Your task to perform on an android device: Add king ultimate fg/ag women's soccer cleats   to cart with shoe size 8 on  Puma app
Image 0: 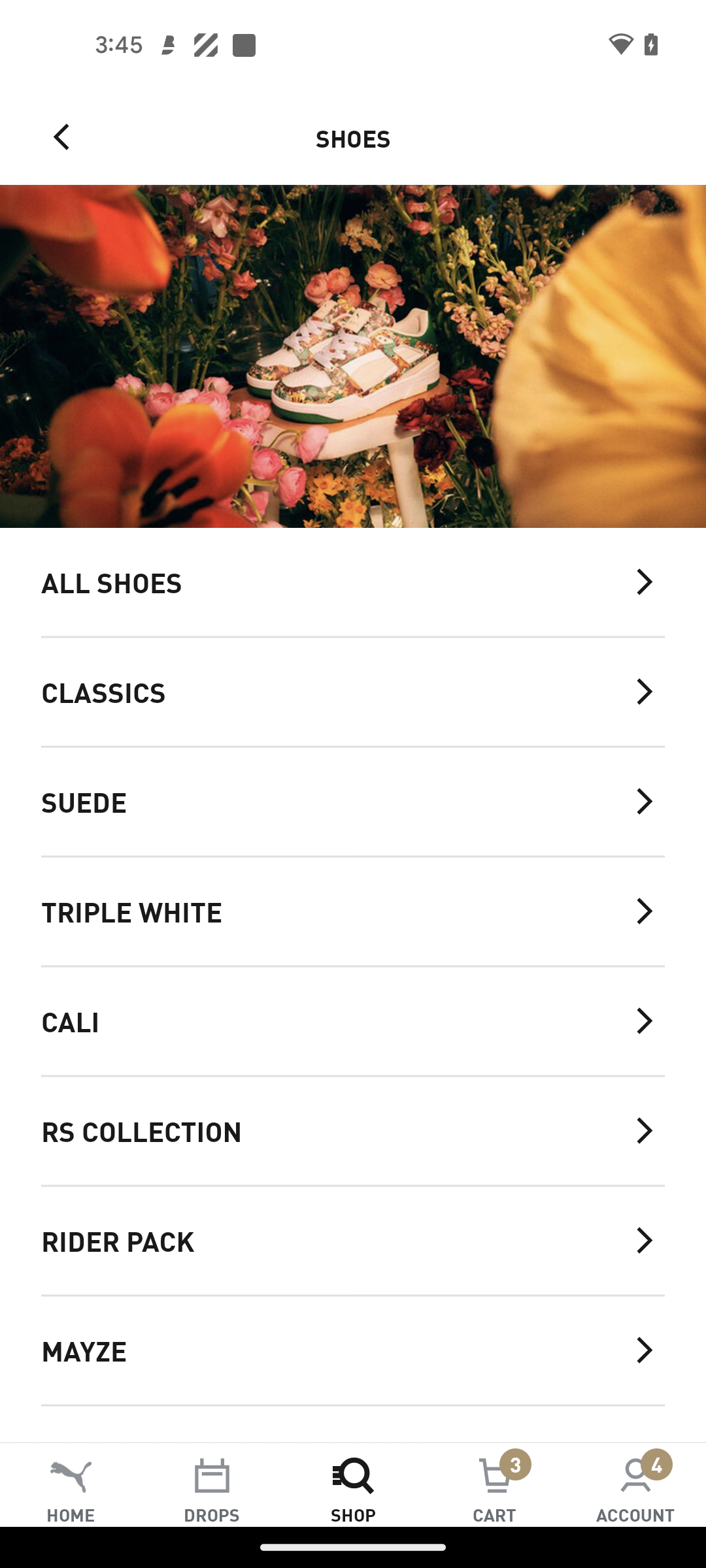
Click on the All shoes tab
Step 0: click (332, 581)
Image 1: 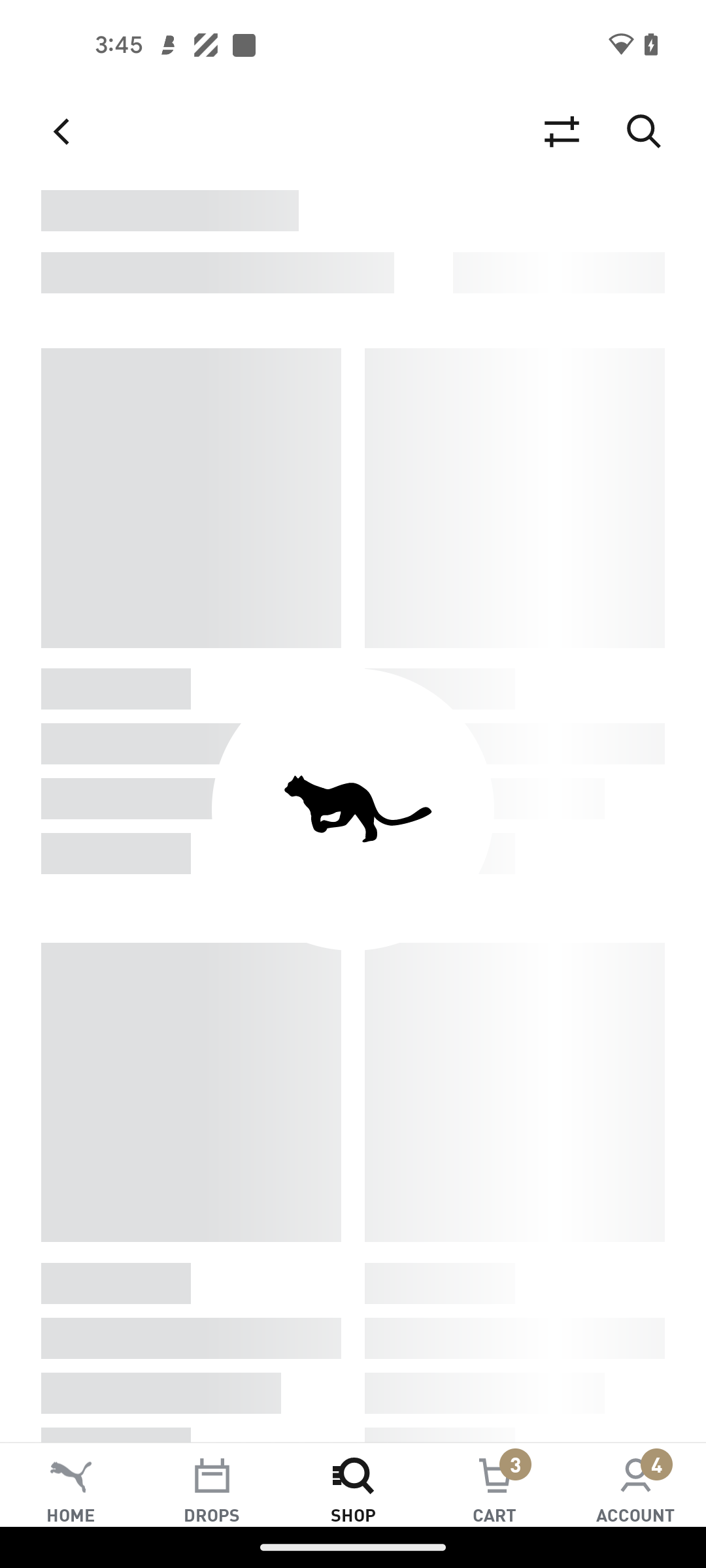
Click on the All shoes tab
Step 1: wait
Image 2: 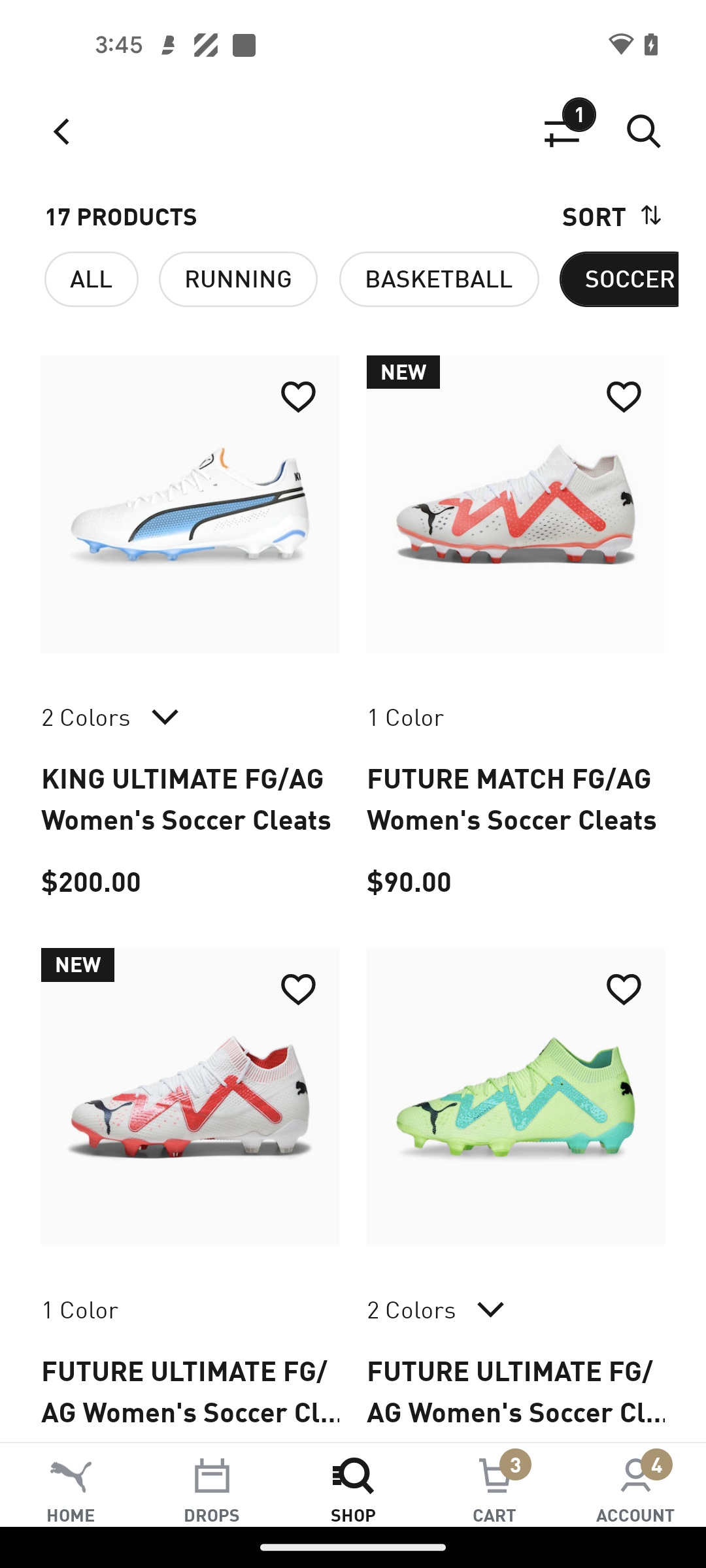
Click on the king ultimate fg/ag women's soccer cleats
Step 2: click (190, 504)
Image 3: 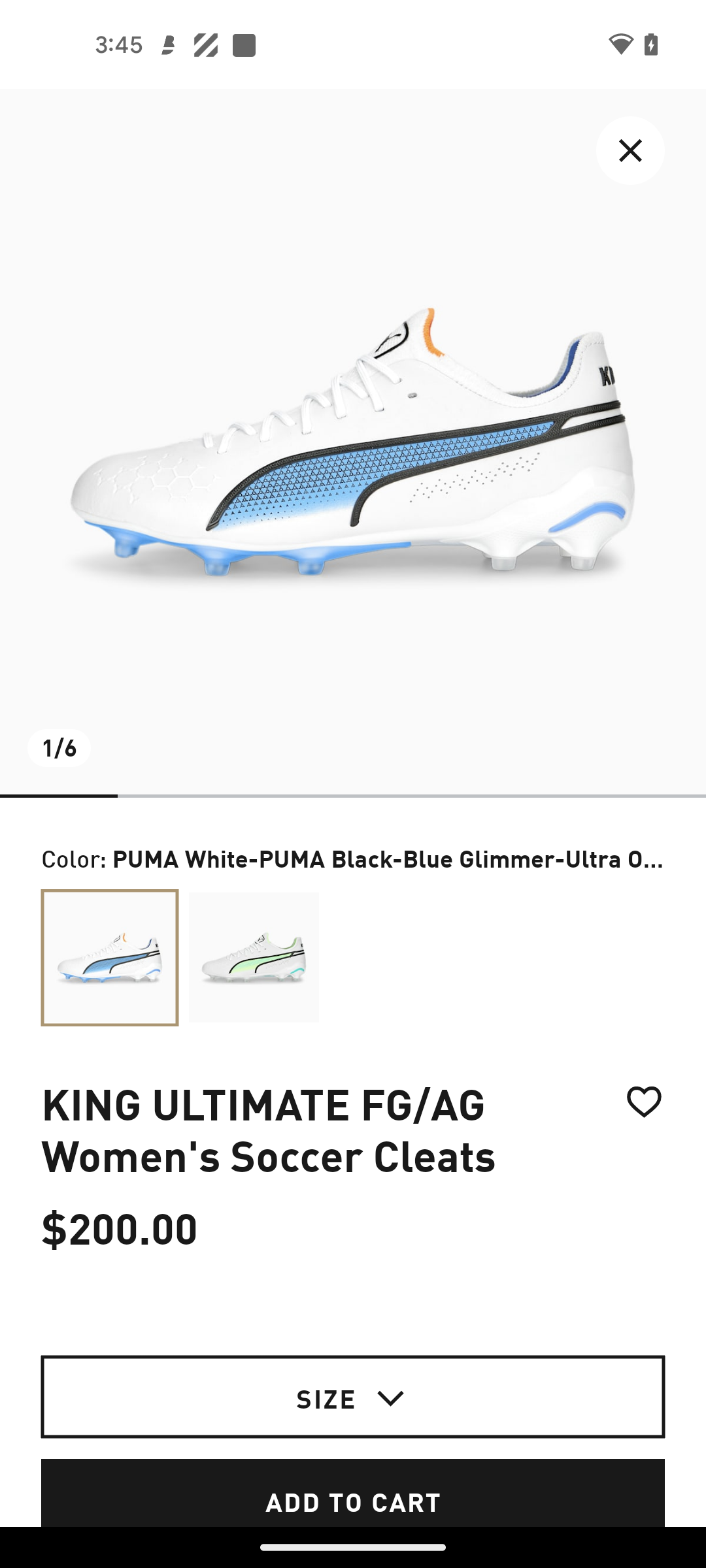
Click on the size tab
Step 3: click (516, 1390)
Image 4: 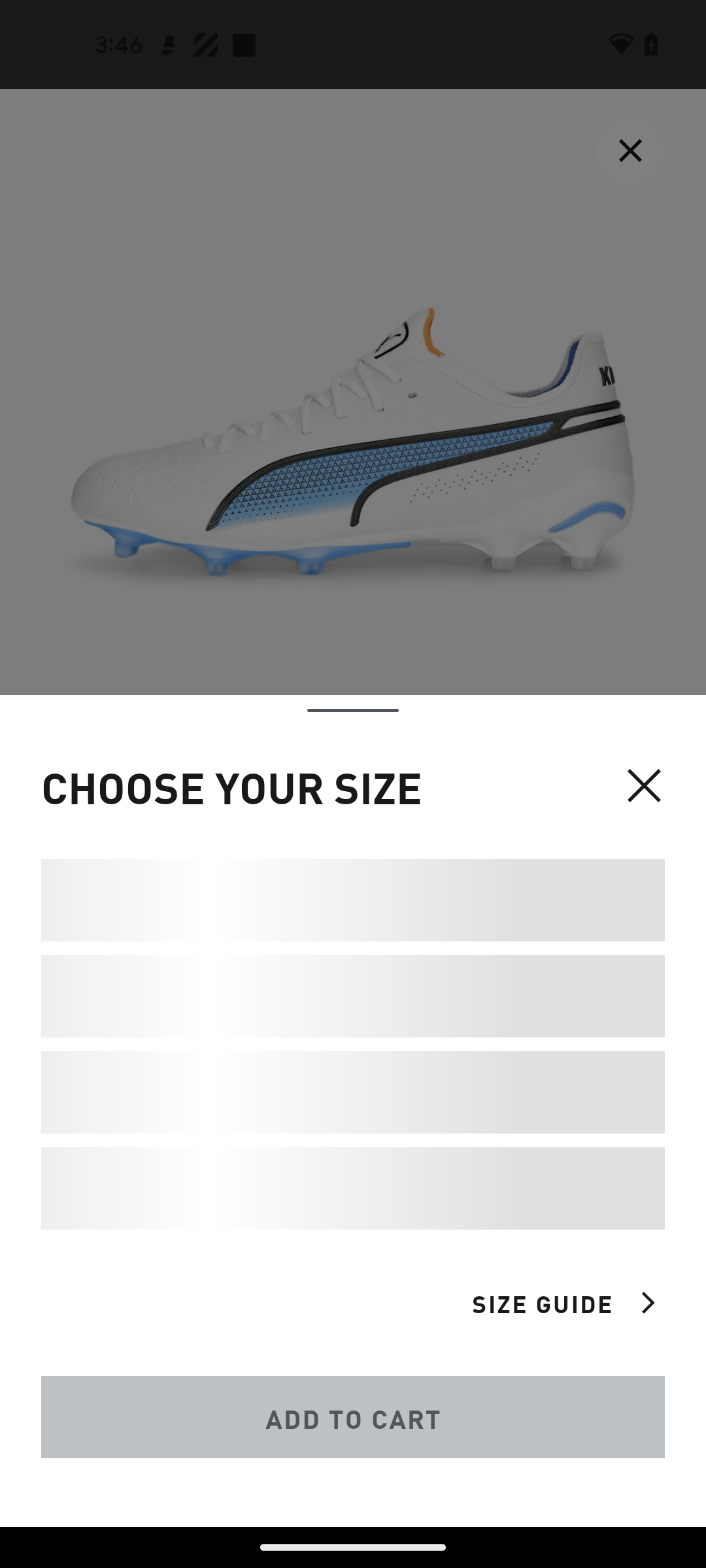
Click on the size tab
Step 4: wait
Image 5: 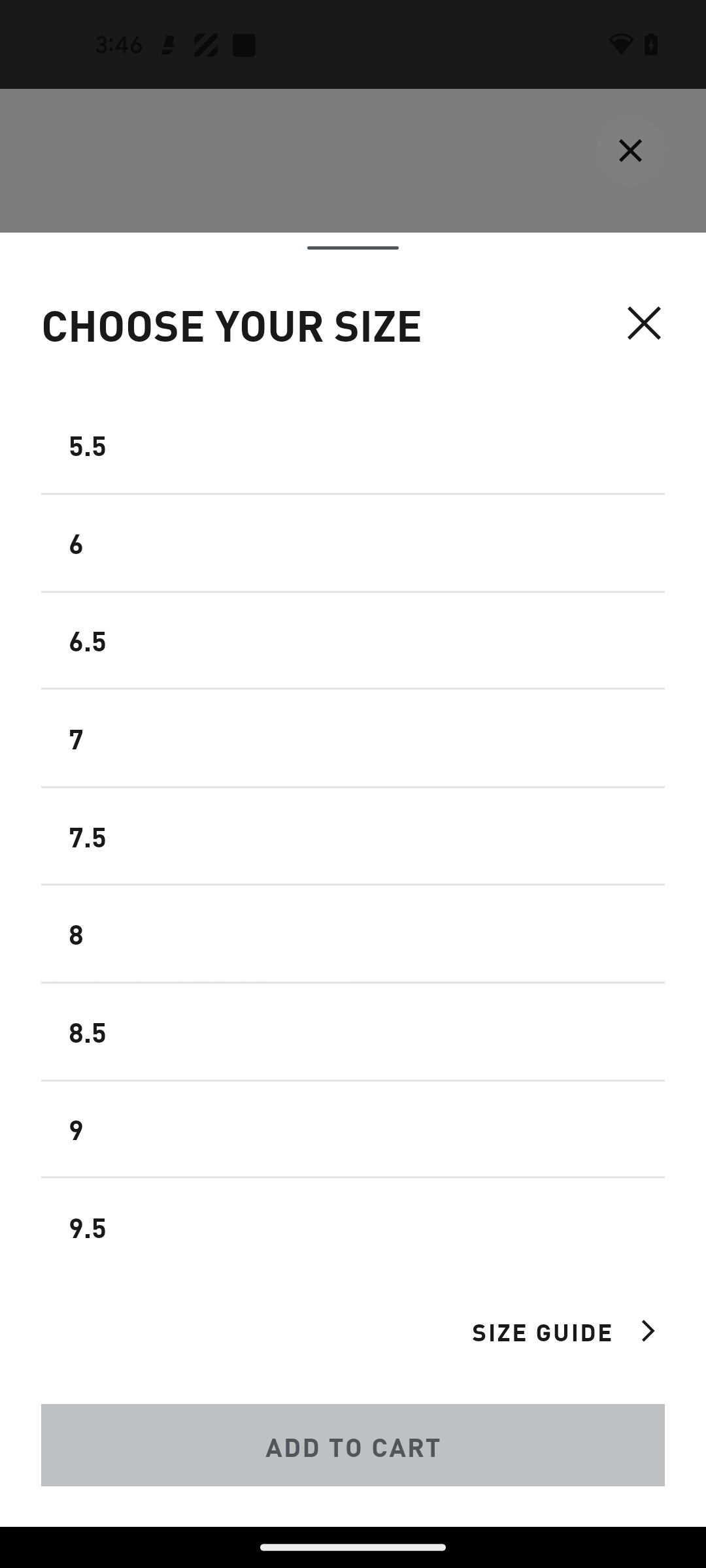
Click on the 8 size
Step 5: click (353, 808)
Image 6: 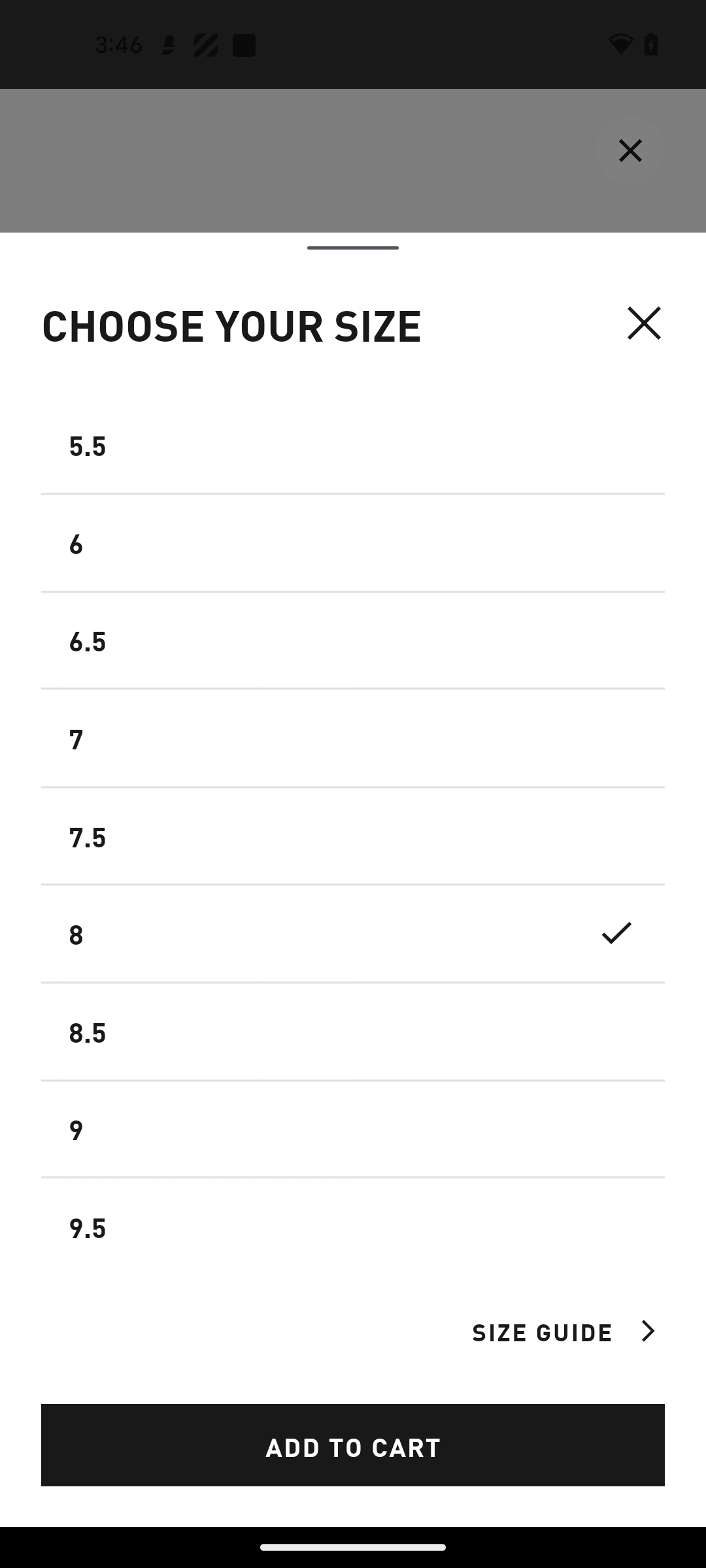
Click on the Add to cart tab
Step 6: click (353, 1445)
Image 7: 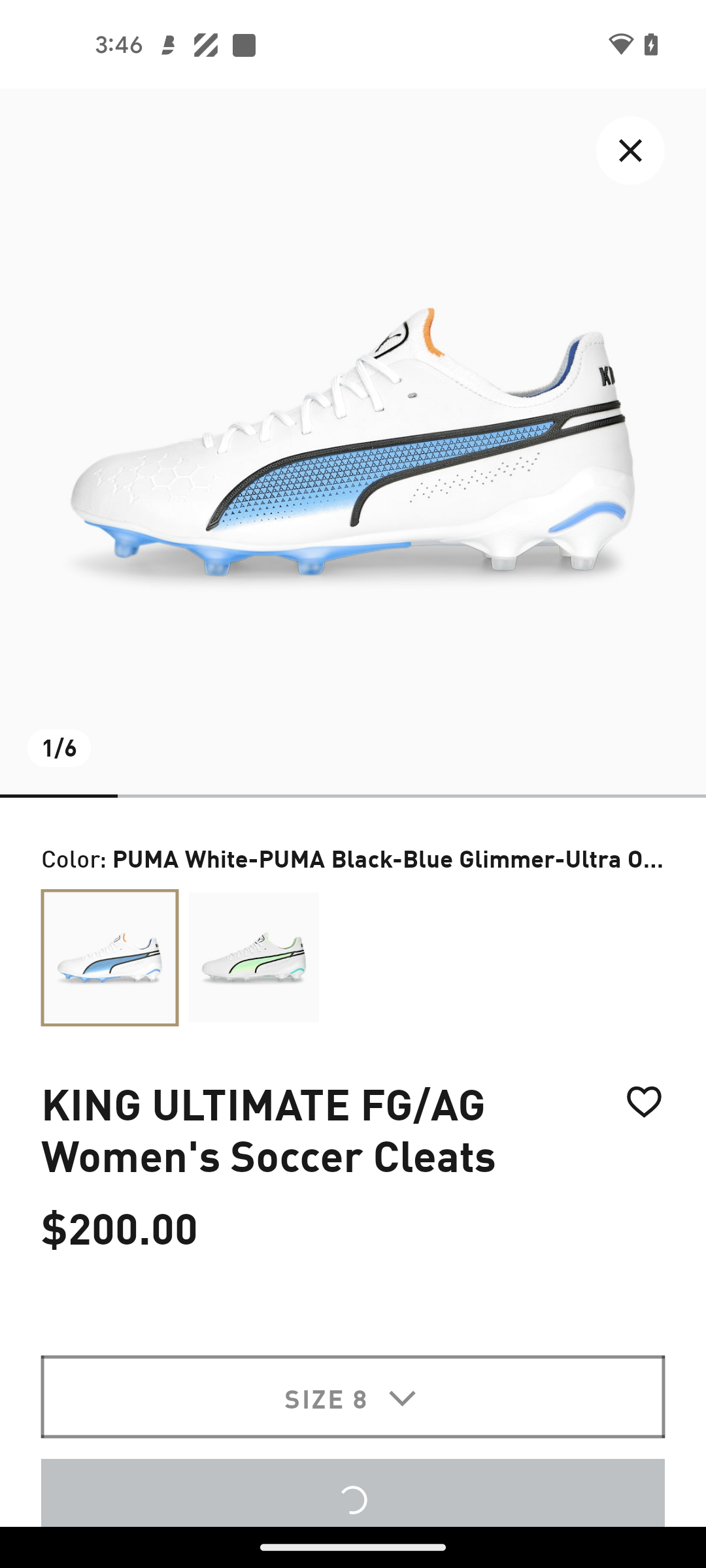
Click on the Add to cart tab
Step 7: wait